Your task to perform on an android device: I would like to raise my target to 8000 steps and 50 heart points.
Image 0: 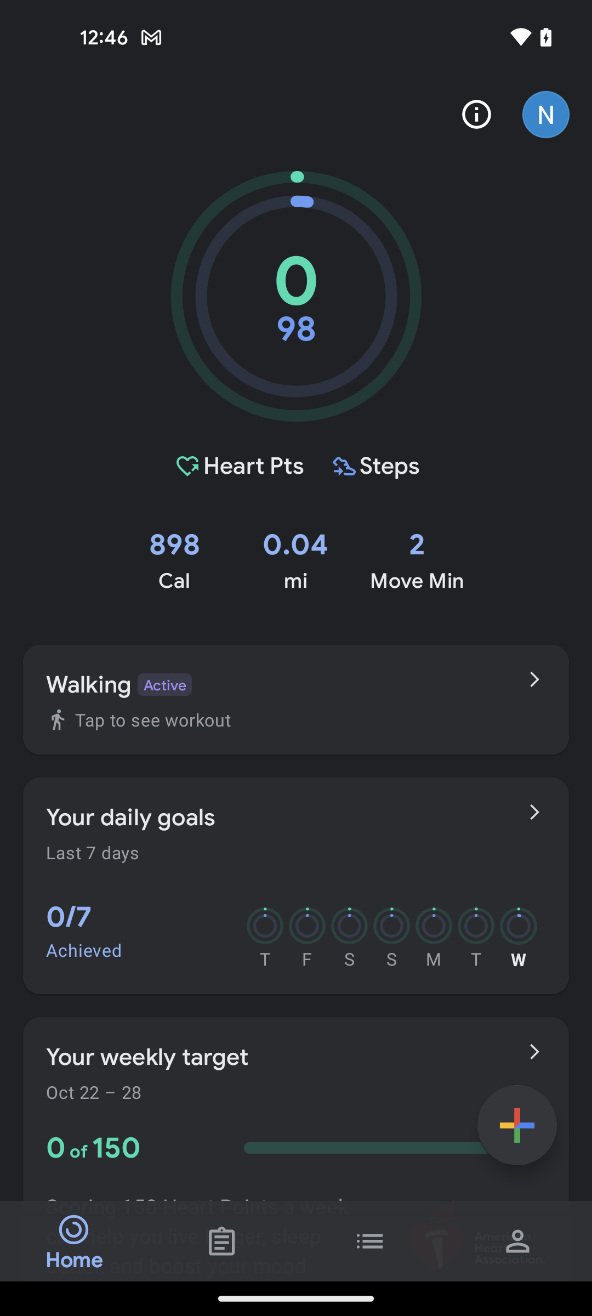
Tap on the profile option at the bottom right corner of the screen
Step 0: click (518, 1241)
Image 1: 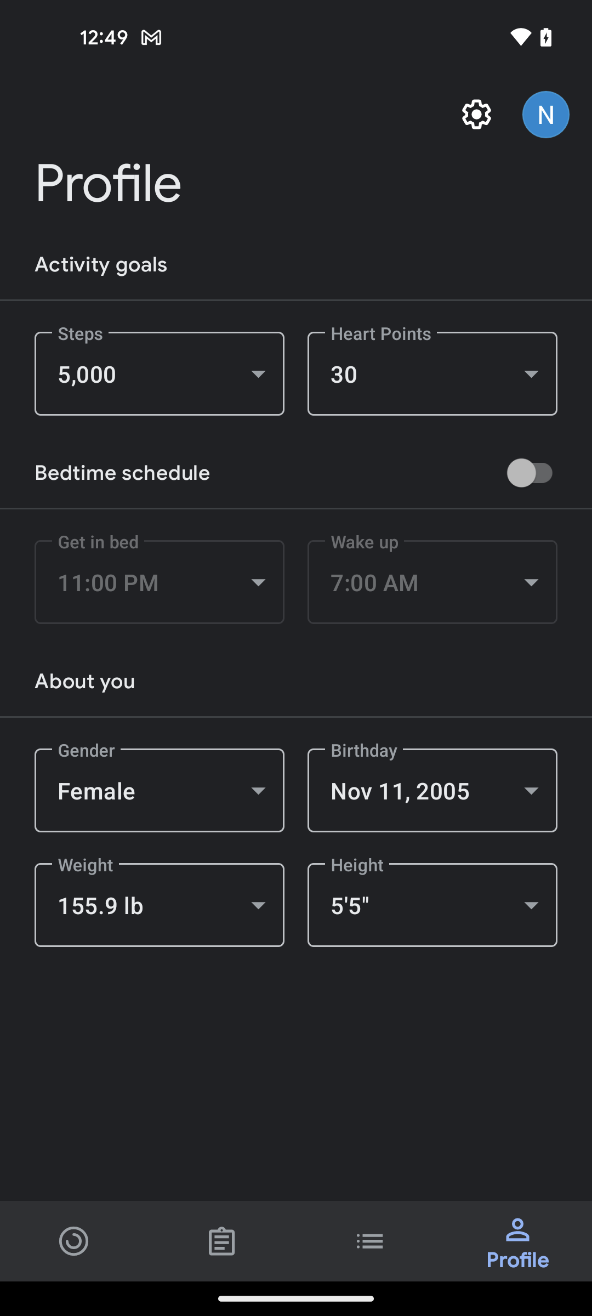
Tap on the steps button
Step 1: click (160, 373)
Image 2: 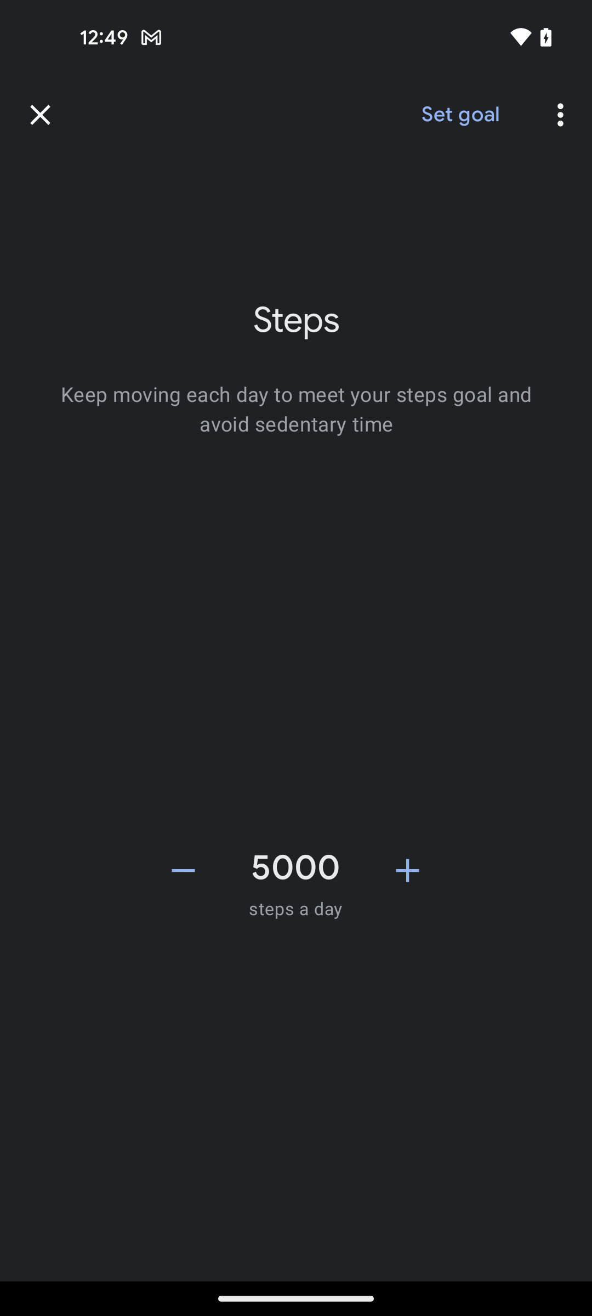
Tap on the plus icon to increase goal by 8000
Step 2: click (407, 870)
Image 3: 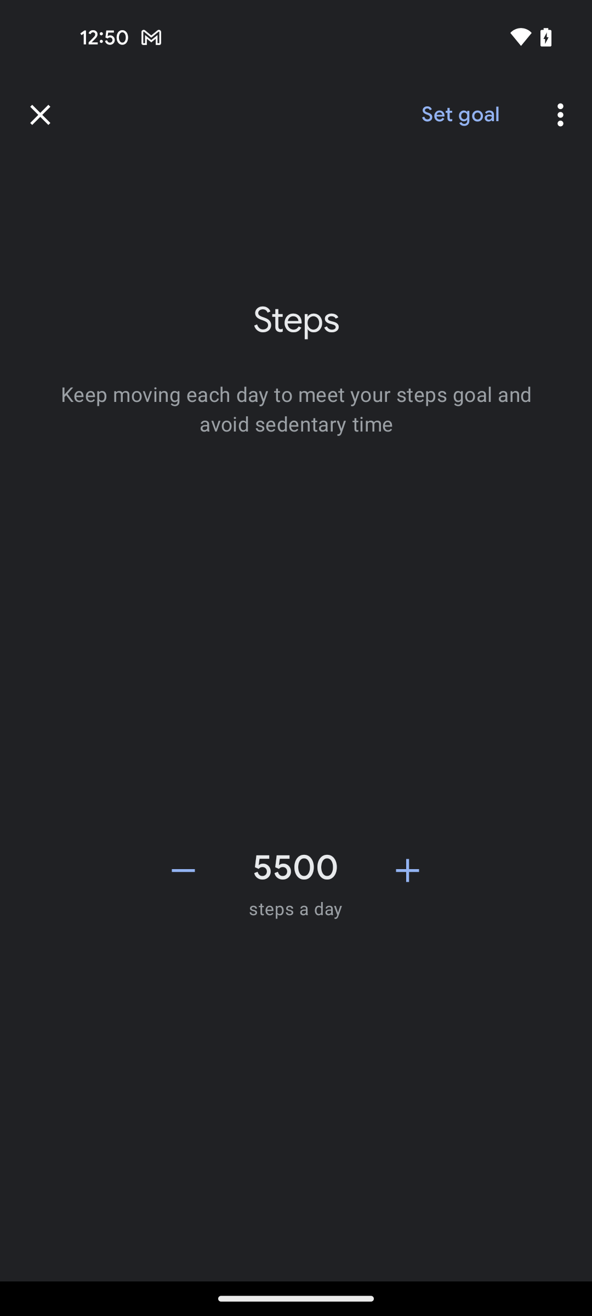
Tap on the plus icon to increase goal by 8000
Step 3: click (407, 870)
Image 4: 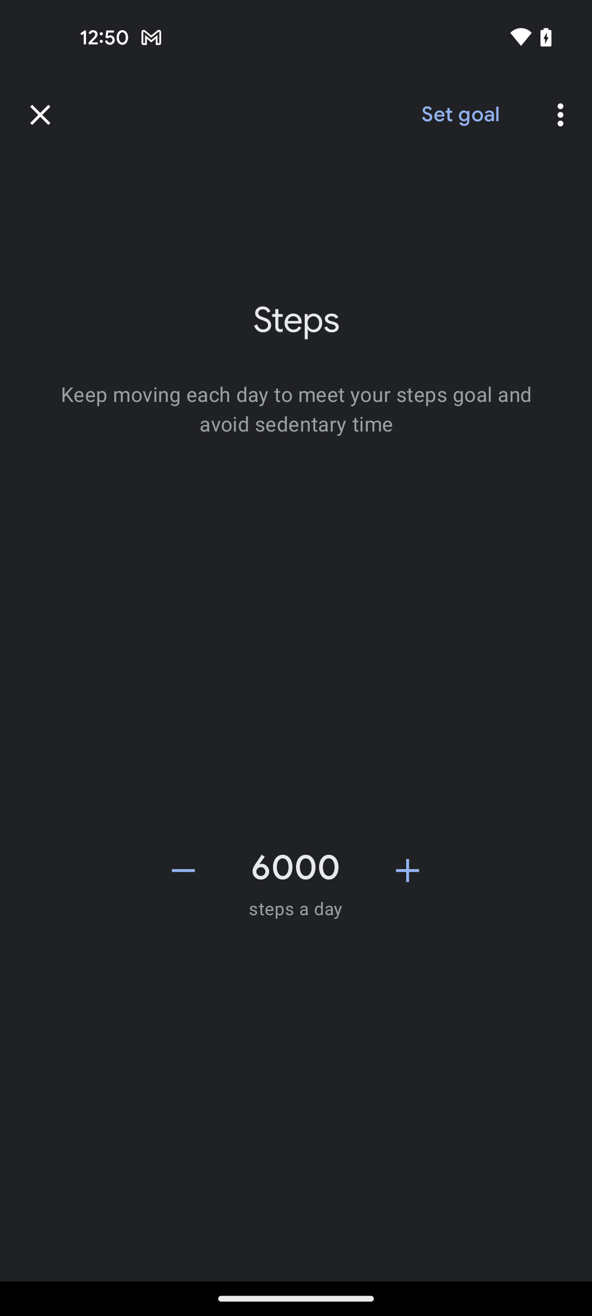
Tap on the plus icon to increase goal by 8000
Step 4: click (407, 870)
Image 5: 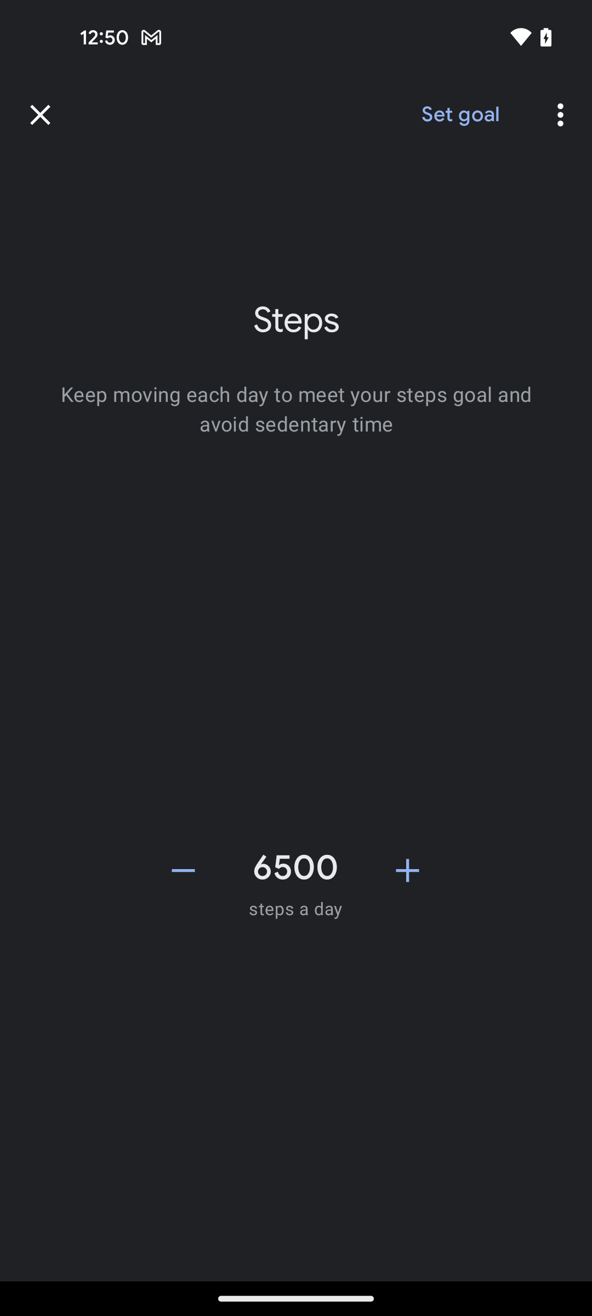
Tap on the plus icon to increase goal by 8000
Step 5: click (407, 870)
Image 7: 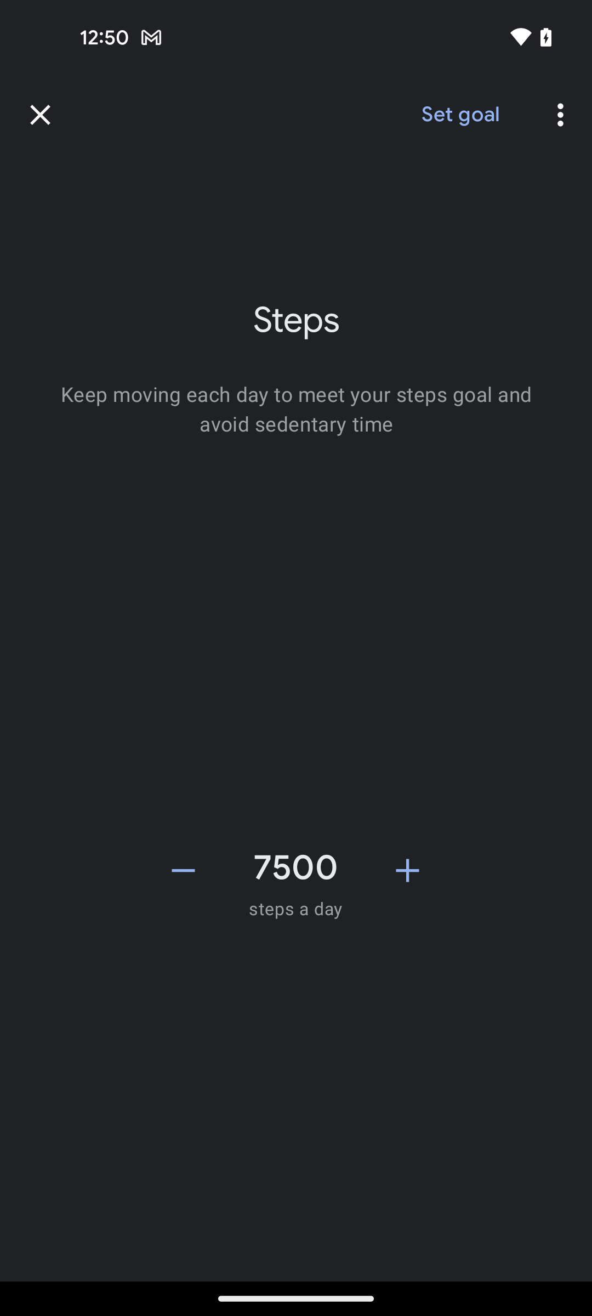
Tap on the plus icon to increase goal by 8000
Step 7: click (407, 870)
Image 8: 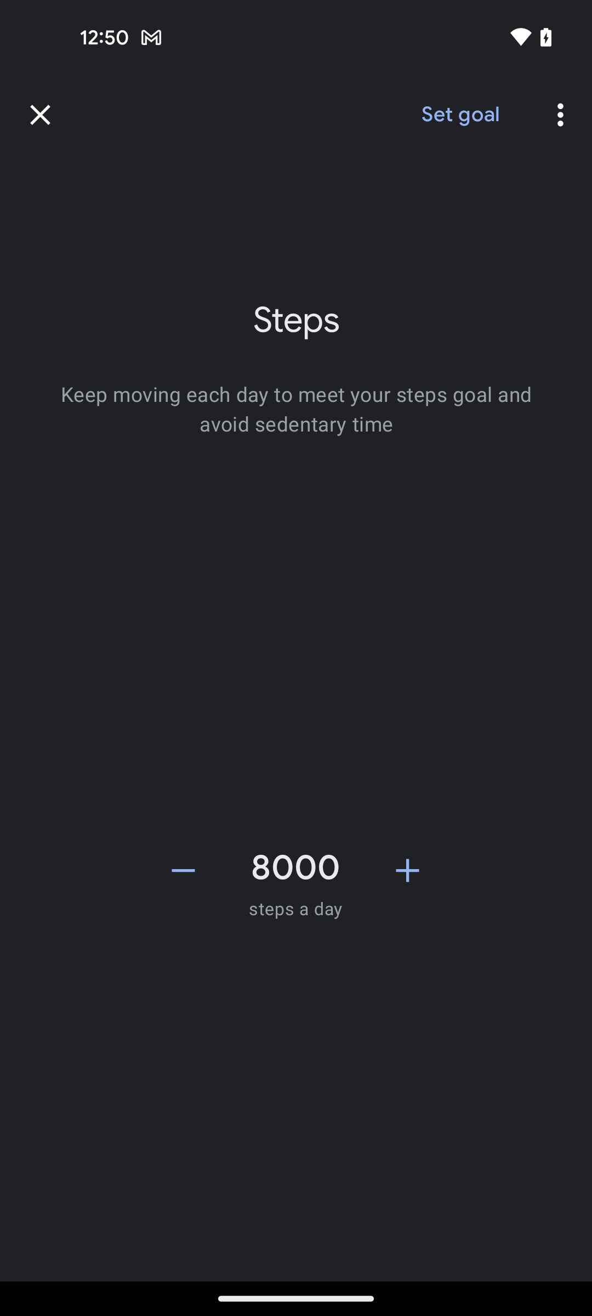
Tap on the set goal option
Step 8: click (460, 115)
Image 9: 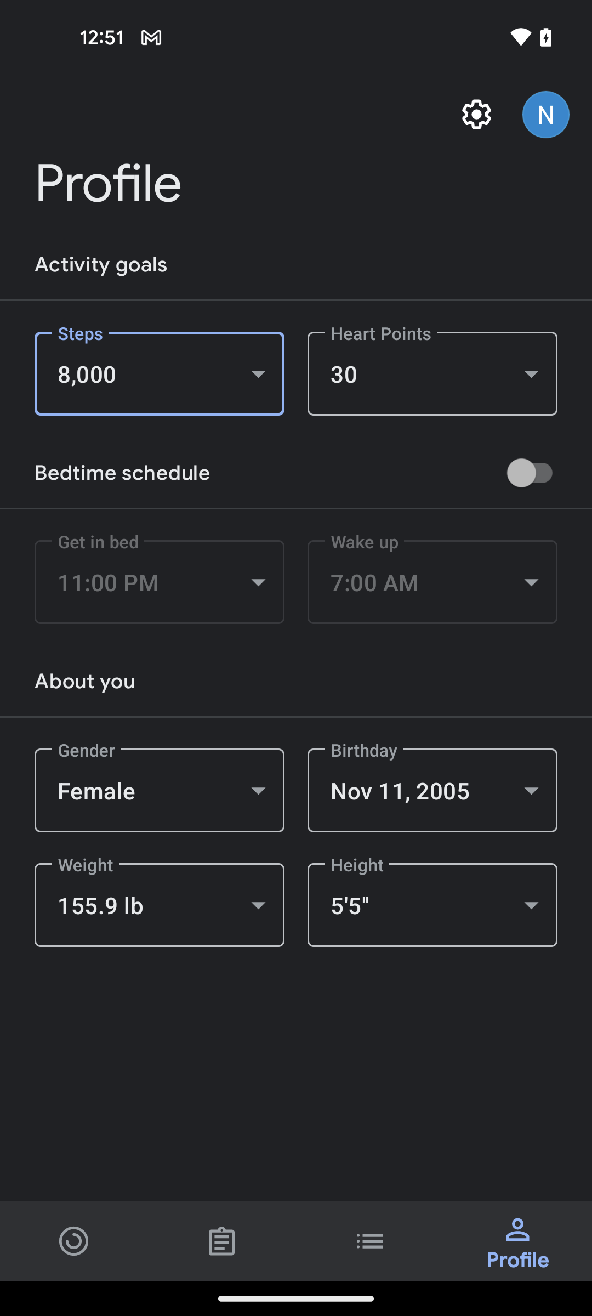
Tap on the heart points option
Step 9: click (432, 373)
Image 10: 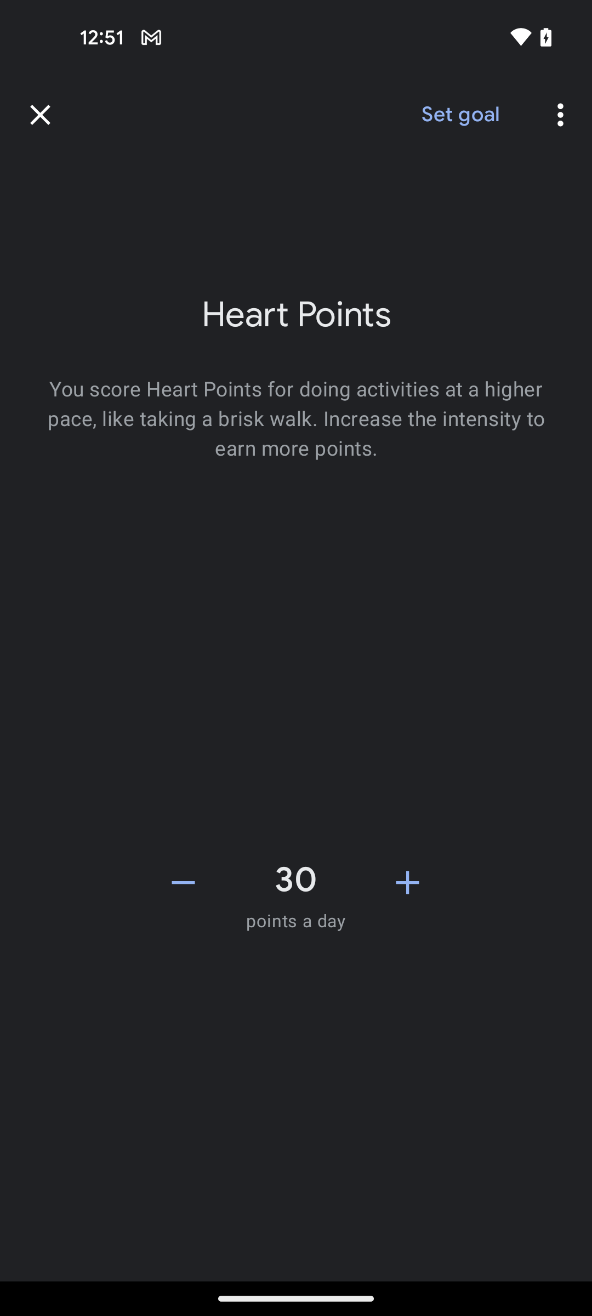
Tap on the plus icon to increase the goal by 50
Step 10: click (407, 882)
Image 11: 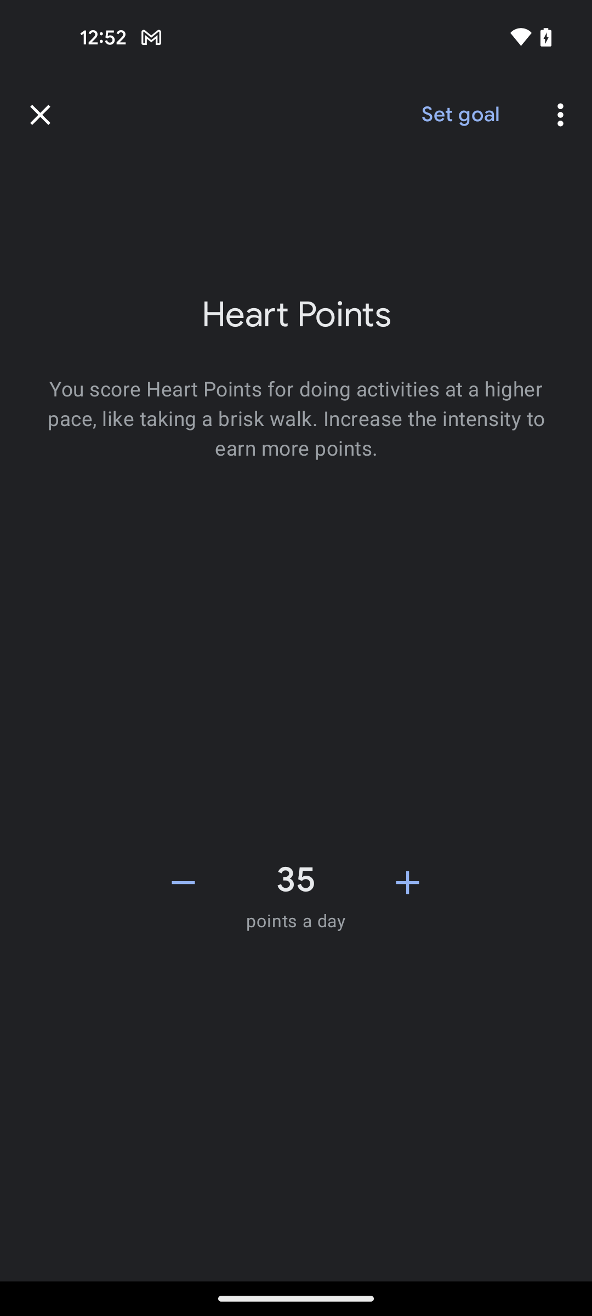
Tap on the plus icon to increase the goal by 50
Step 11: click (407, 882)
Image 12: 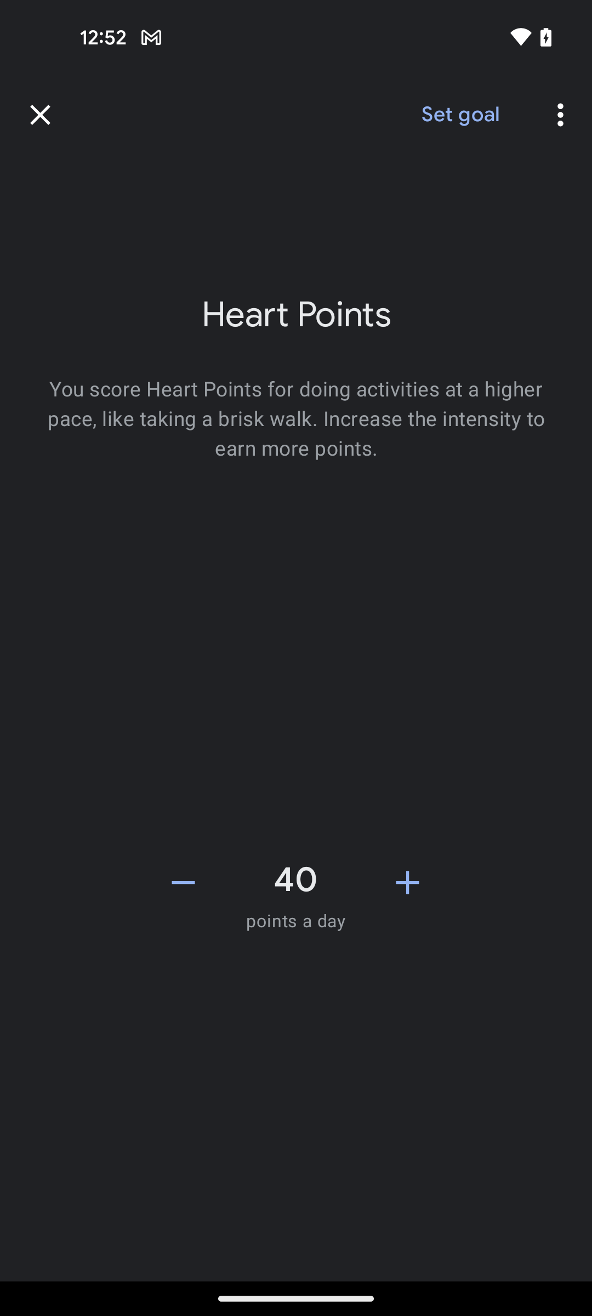
Tap on the plus icon to increase the goal by 50
Step 12: click (407, 882)
Image 13: 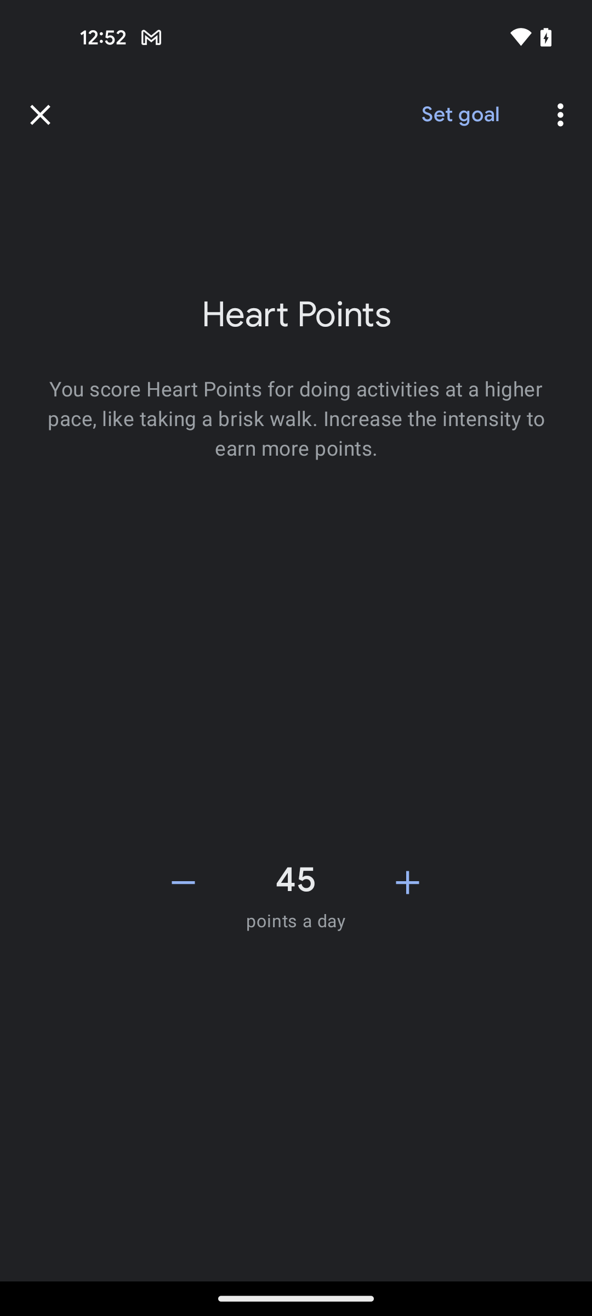
Tap on the plus icon to increase the goal by 50
Step 13: click (407, 882)
Image 14: 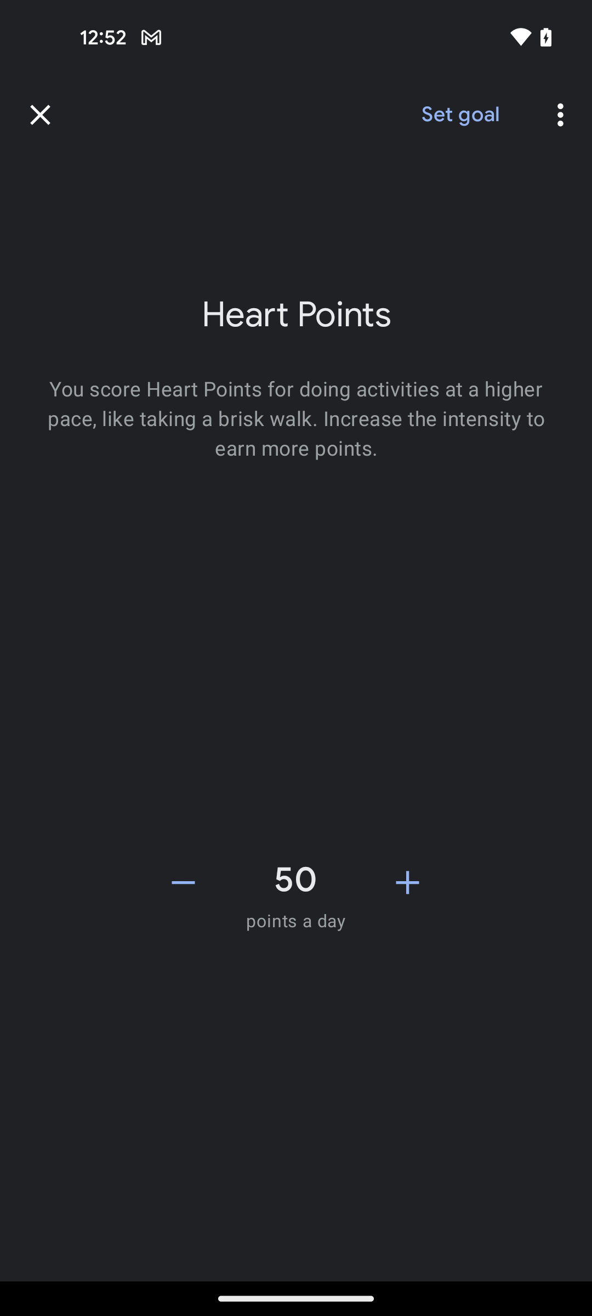
Tap on the set goal option at the top right corner of the screen
Step 14: click (460, 115)